Your task to perform on an android device: Open Recorder app, Share a recording Titled School Annual function in the form of an audio file with Coledbwpersonatest@gmail.com via the Gmail app
Image 0: 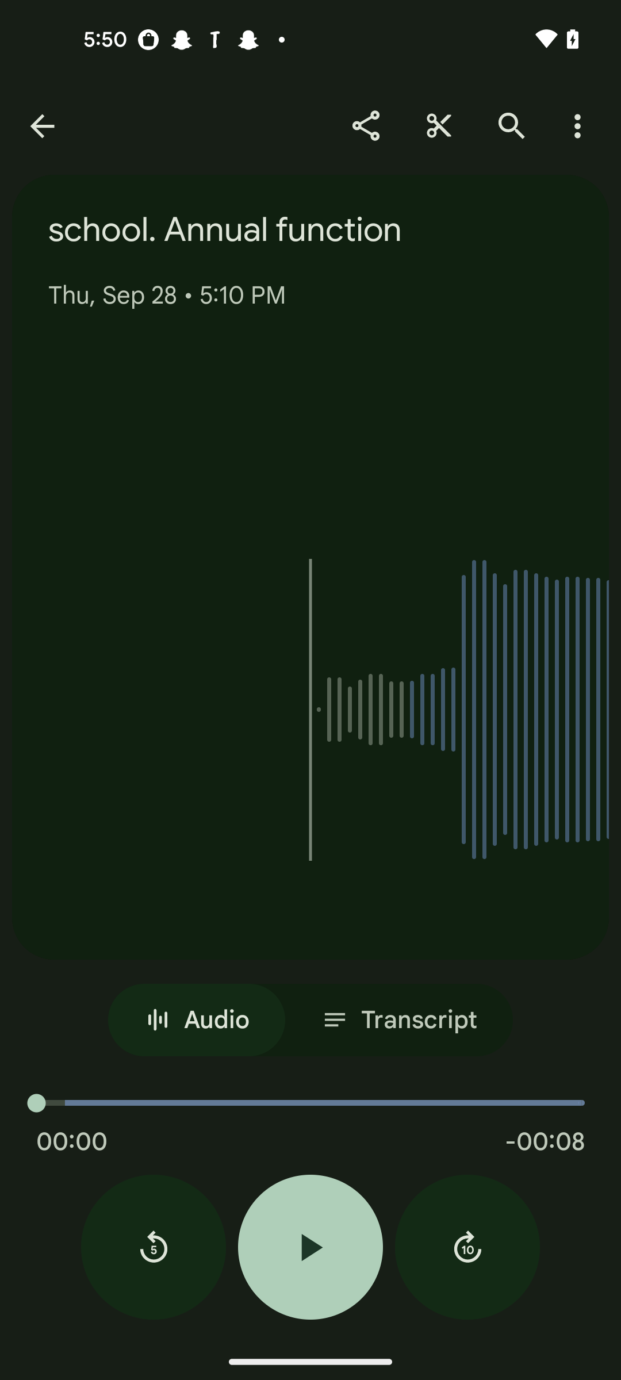
Click on the share icon 
Step 0: click (366, 125)
Image 1: 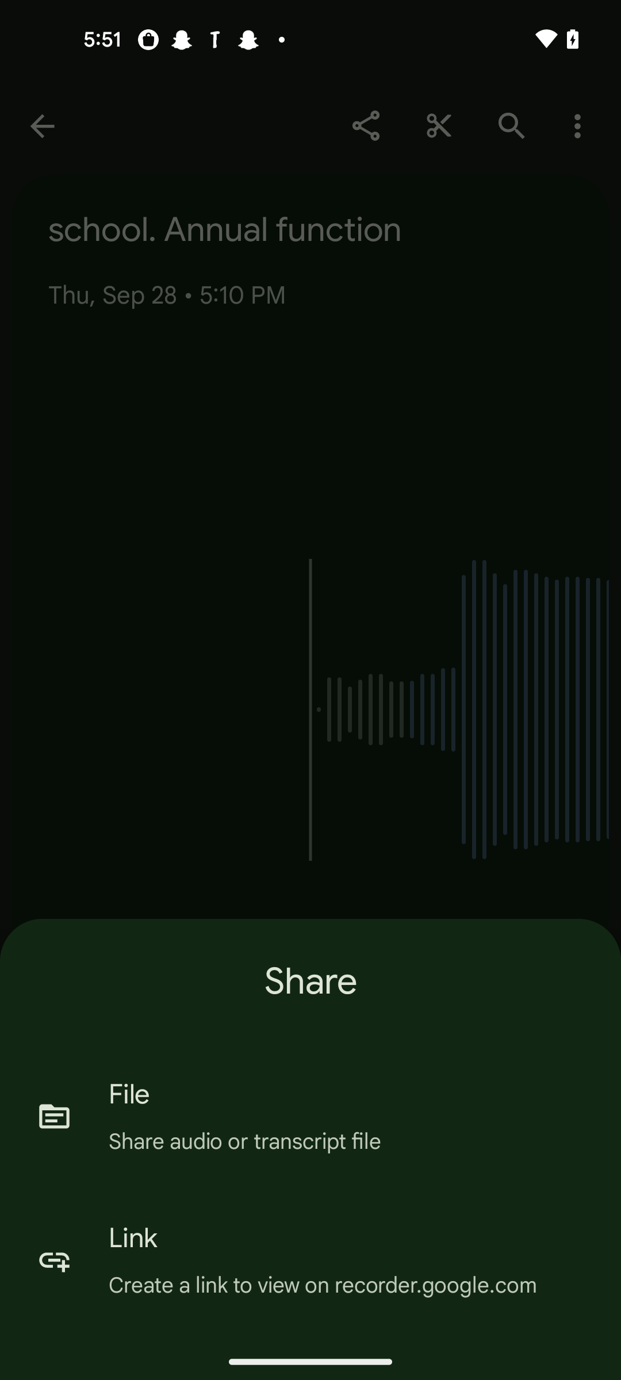
Click on the Link option
Step 1: click (310, 1259)
Image 2: 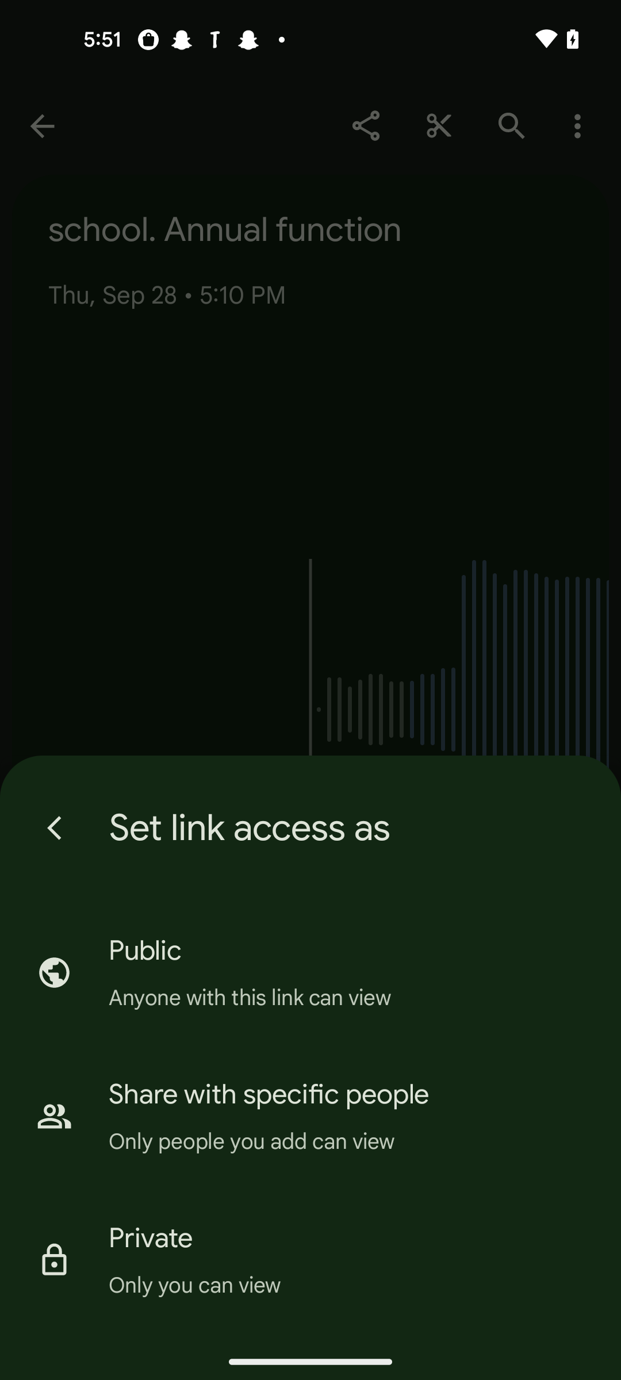
Click on the second option
Step 2: click (310, 1115)
Image 3: 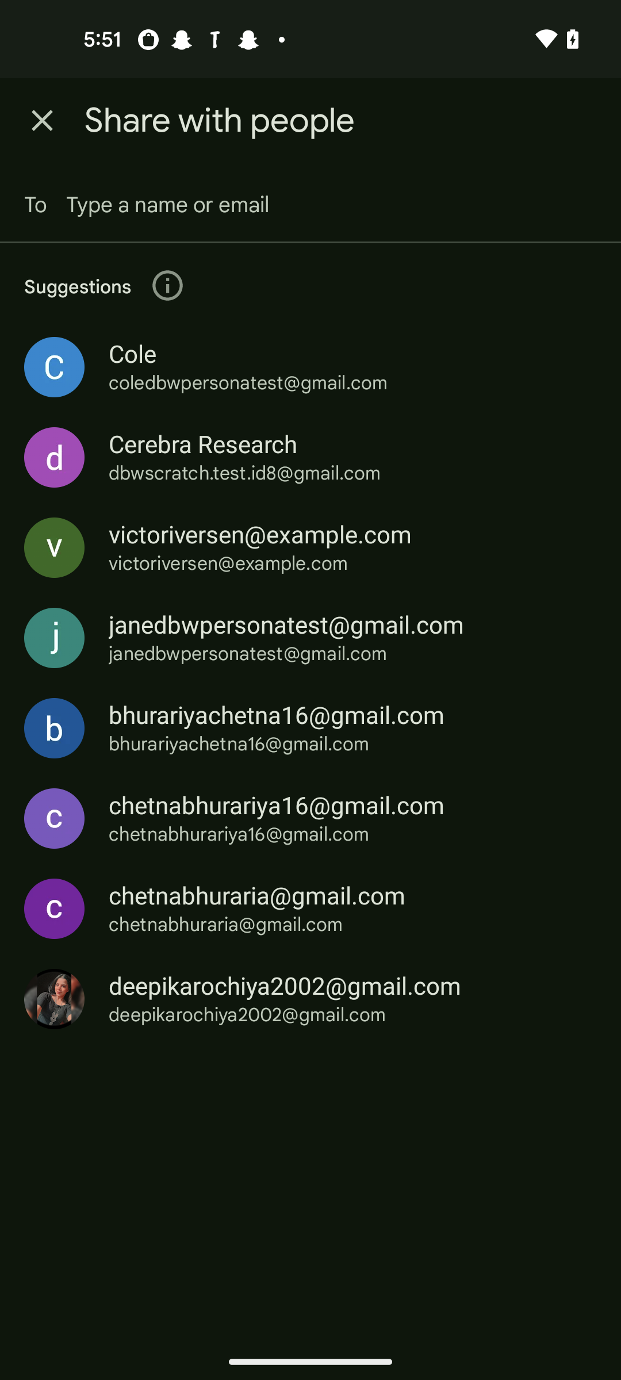
Click on the Coledbwpersonatest@gmail.com
Step 3: click (310, 367)
Image 4: 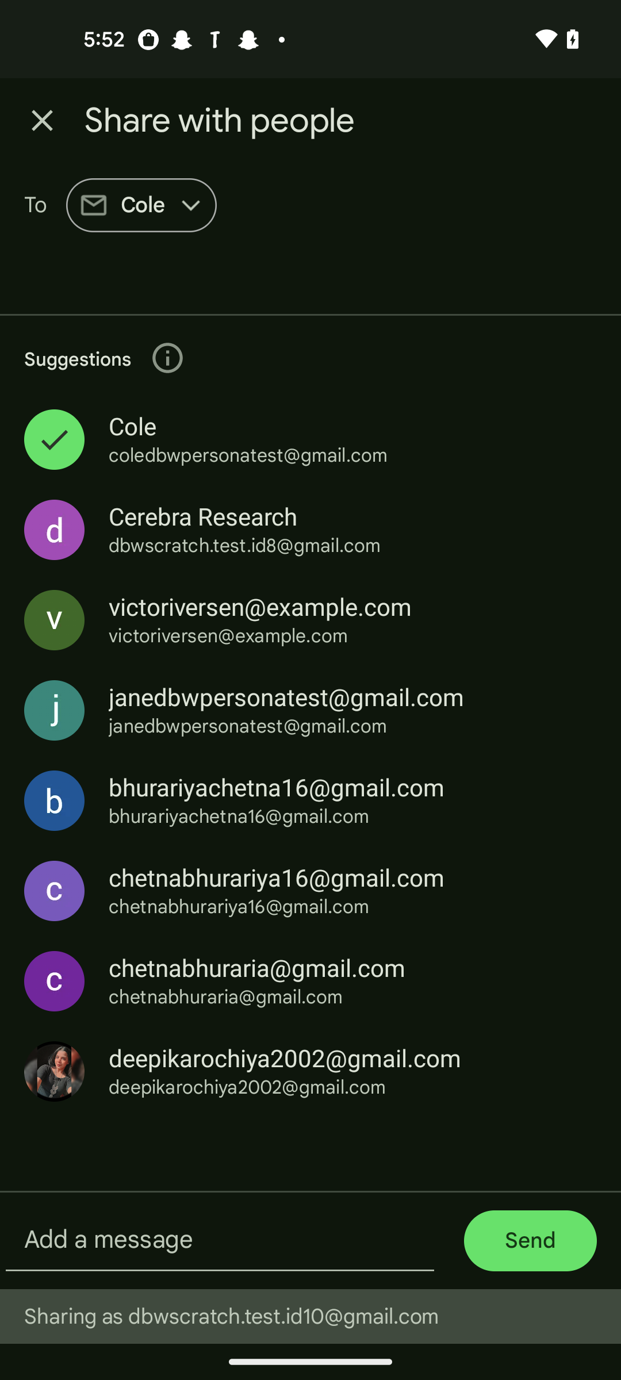
Click on  the send icon at the bottom right corner of the screen 
Step 4: click (530, 1240)